Your task to perform on an android device: Show me how much progress of my learning in this Busuu app.
Image 0: 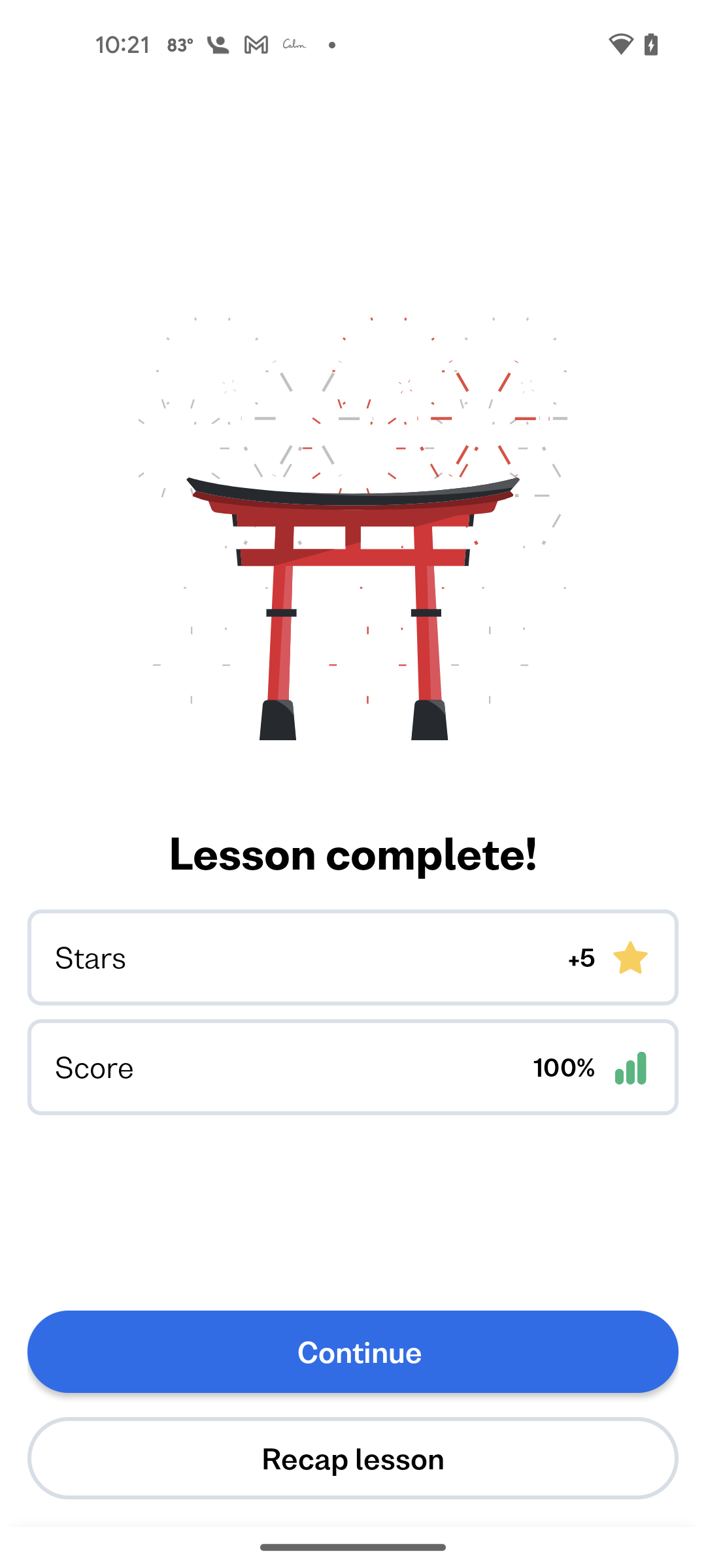
Click on the Continue button at the bottom of the screen
Step 0: click (360, 1352)
Image 1: 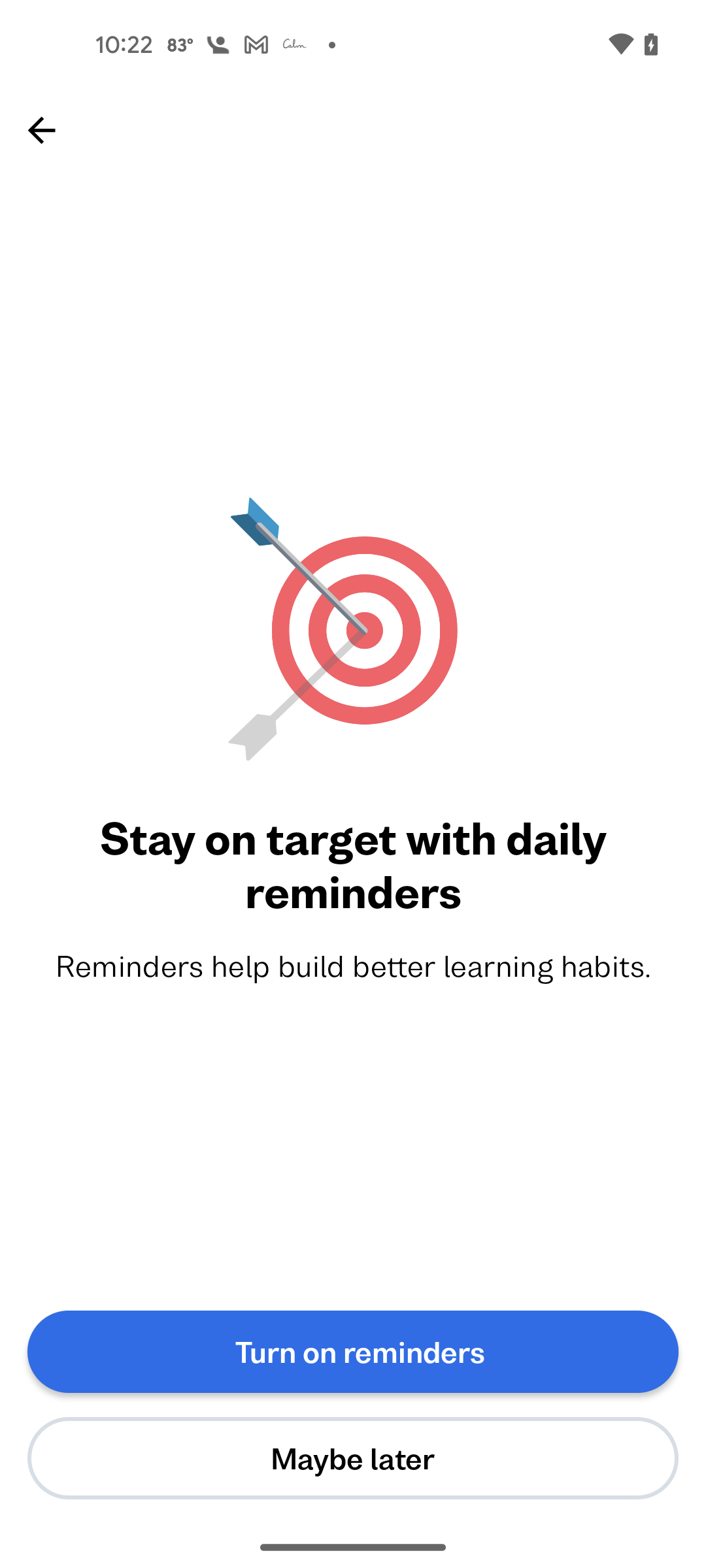
Click on the Maybe later button at the bottom of the screen
Step 1: click (353, 1458)
Image 2: 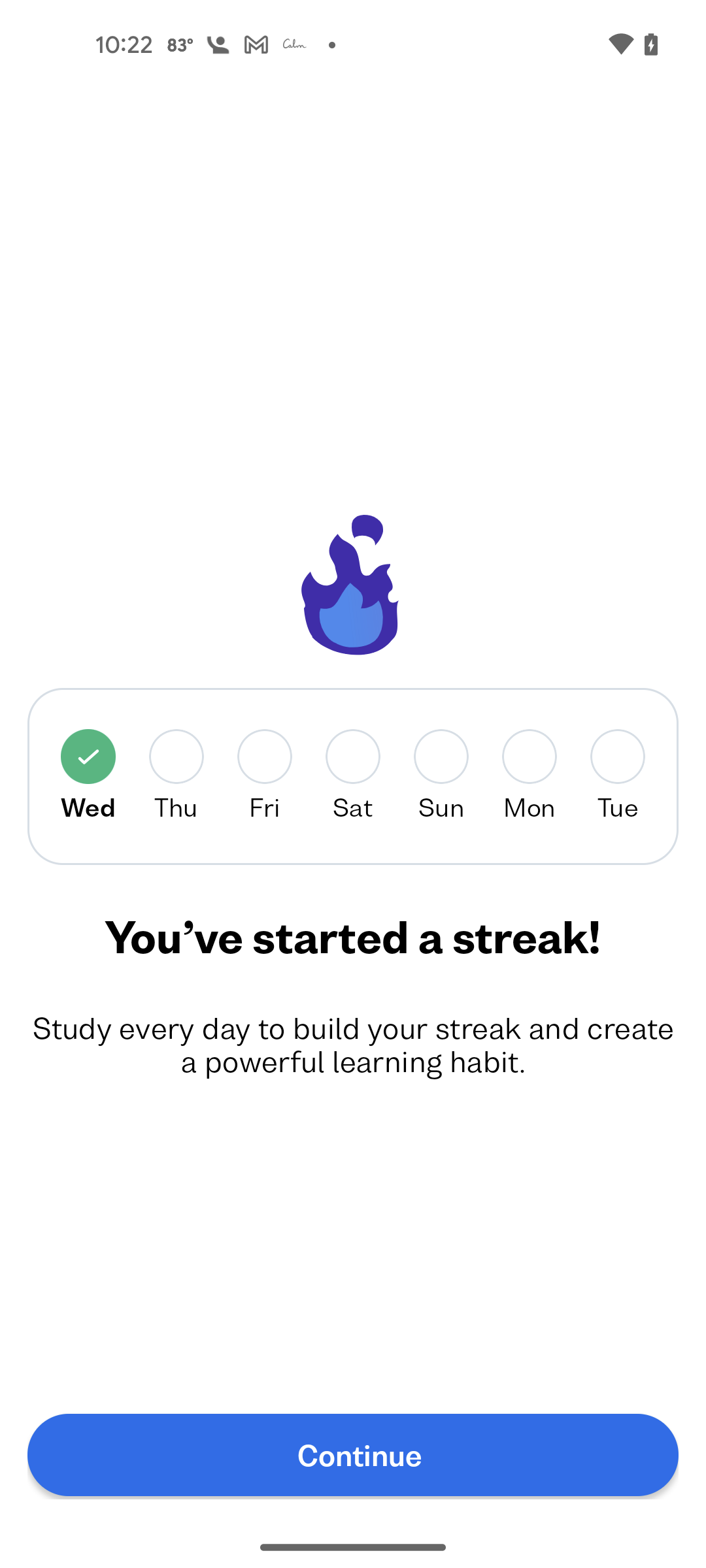
Click on the Continue button at the bottom of the screen
Step 2: click (360, 1455)
Image 3: 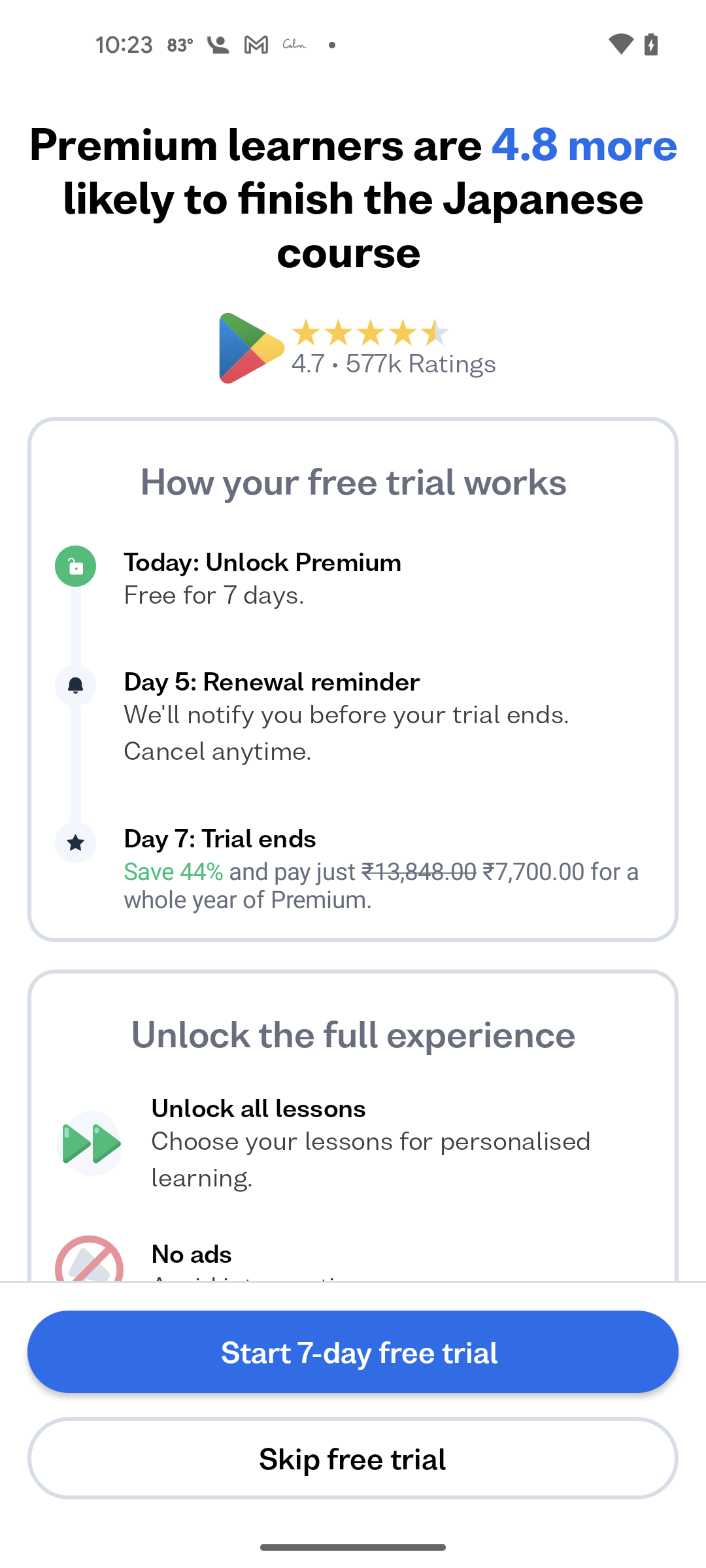
Click on the Skip free trail button at the bottom of the screen
Step 3: click (353, 1458)